Your task to perform on an android device: Share my train schedule from "Toronto to Rice Lake" with my friend Natalie Larson on the Gmail app with the ID "natalie.larson1998@gmail.com.
Image 0: 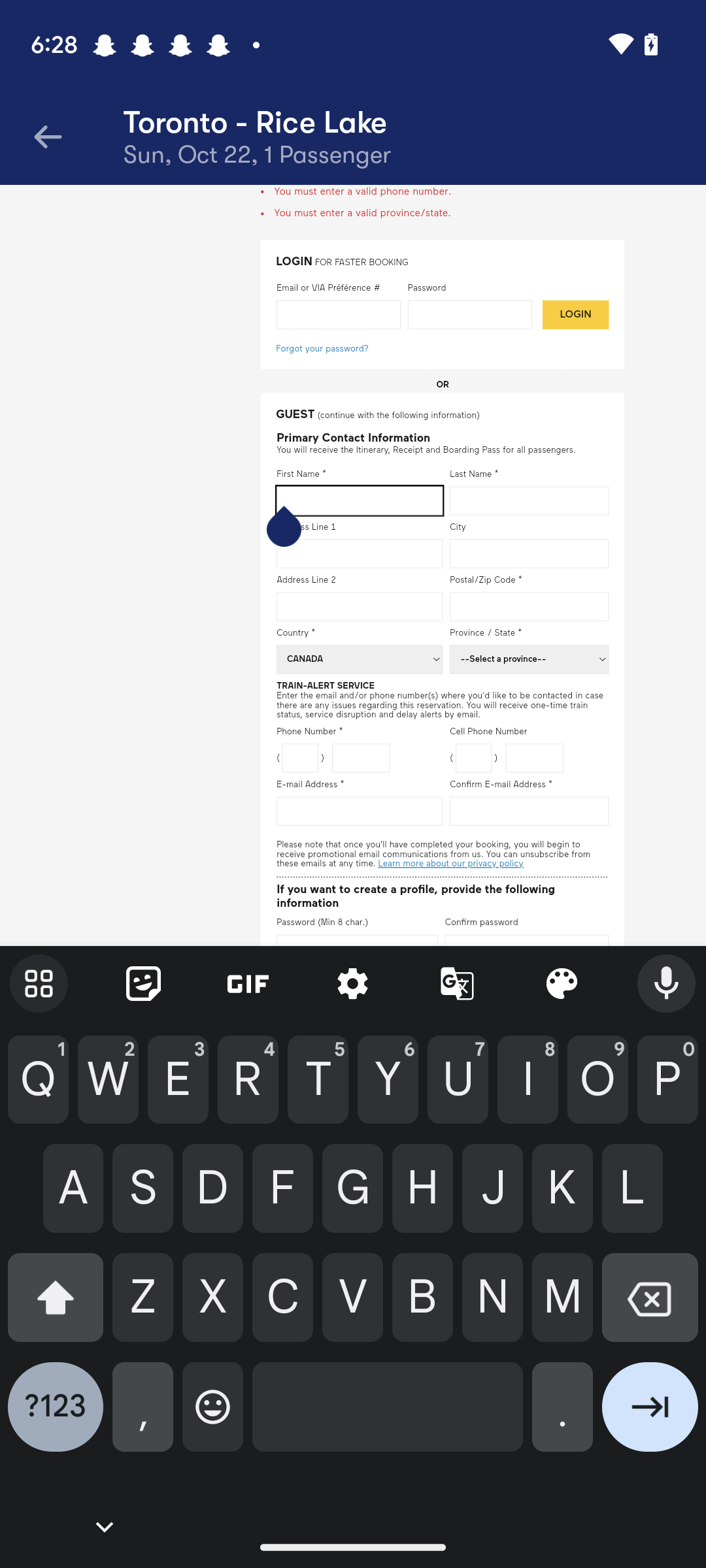
Go back to the previous page.
Step 0: press back button
Image 1: 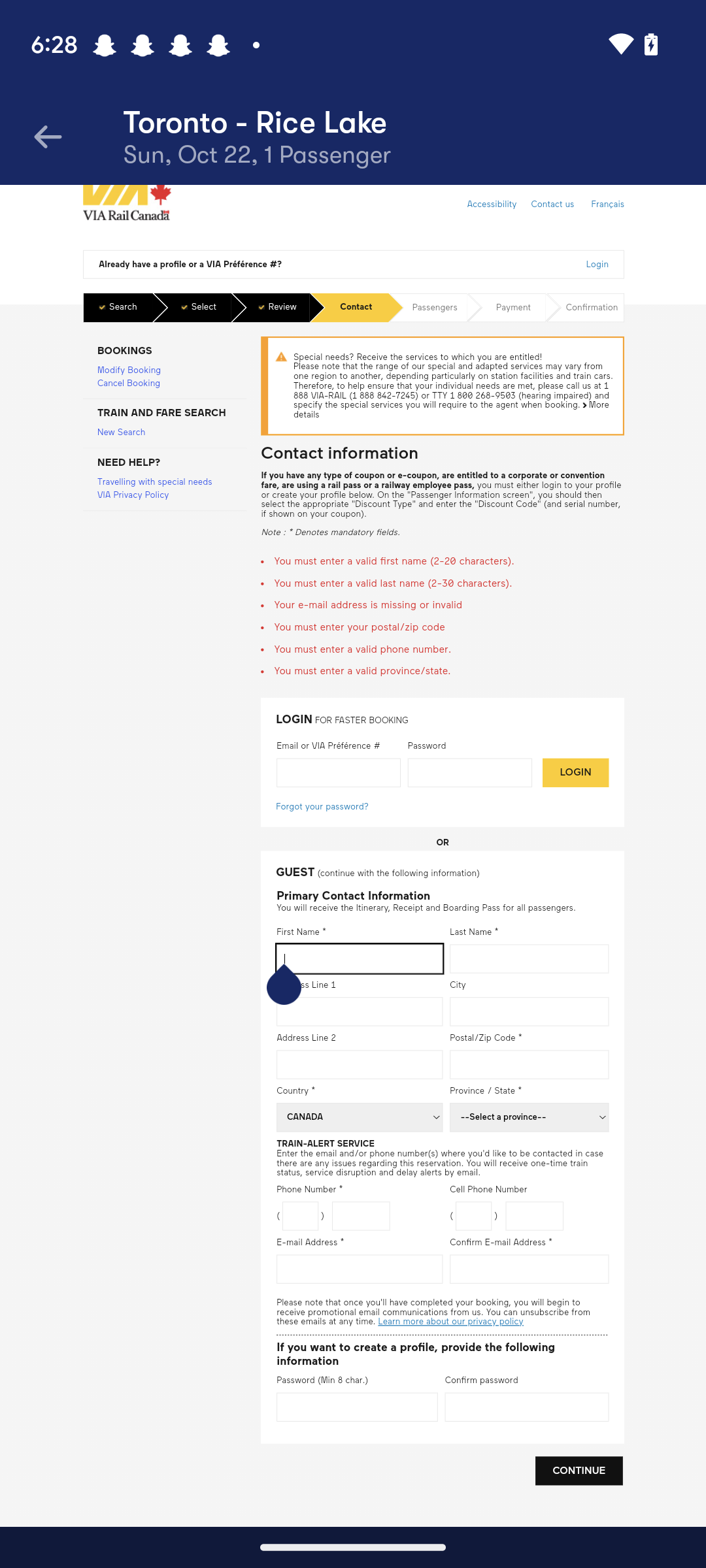
Go back to the previous page.
Step 1: press back button
Image 2: 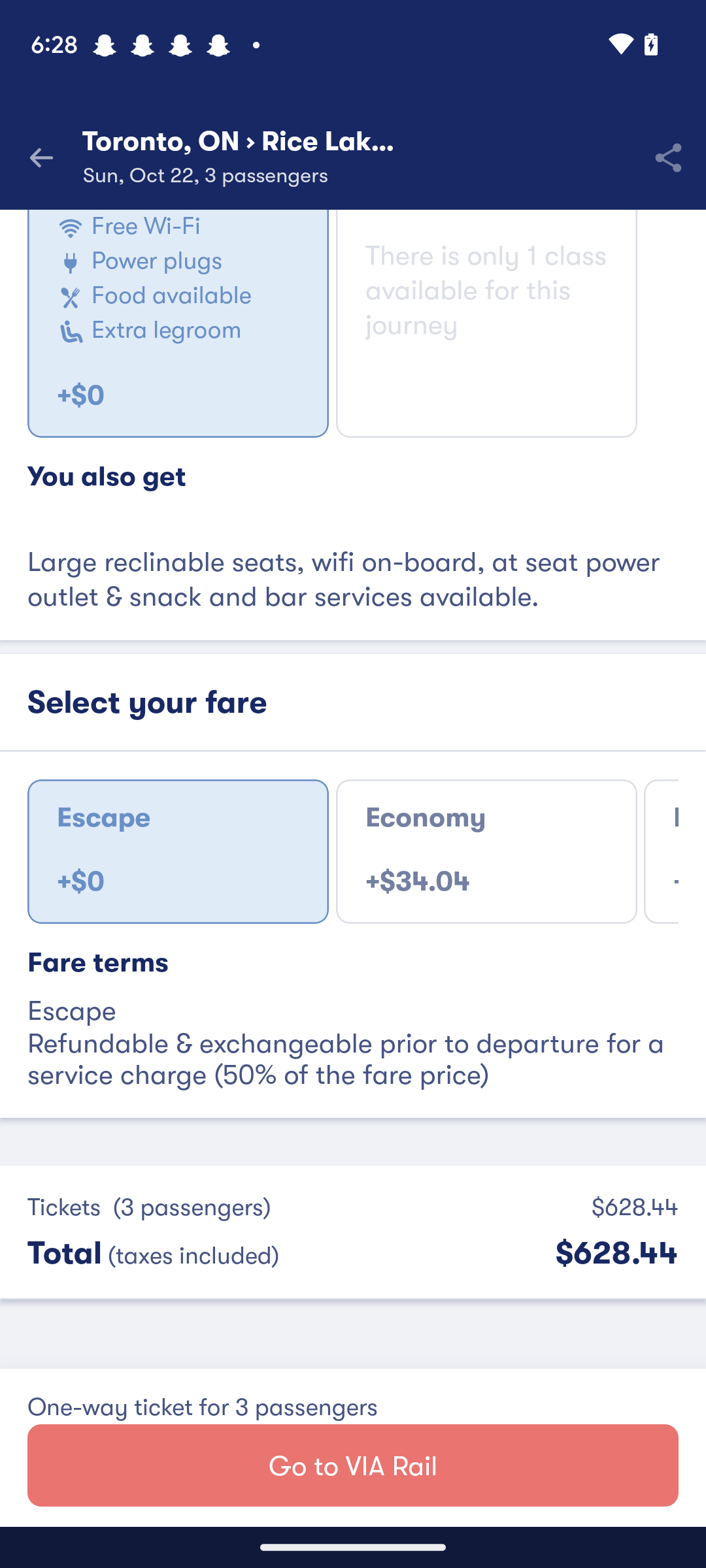
Click on the share icon at the top right corner of the screen.
Step 2: click (667, 157)
Image 3: 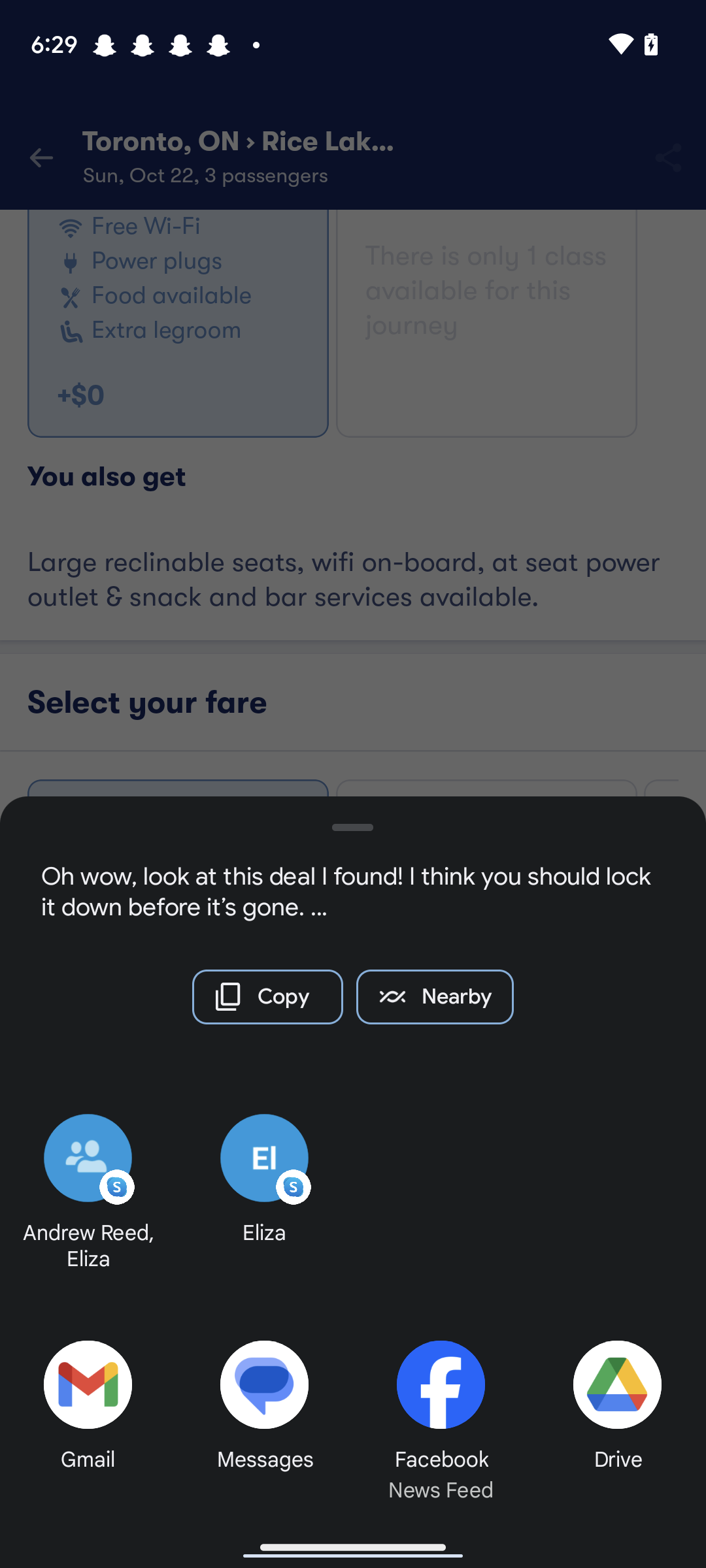
Click on the Gmail tab.
Step 3: click (88, 1411)
Image 4: 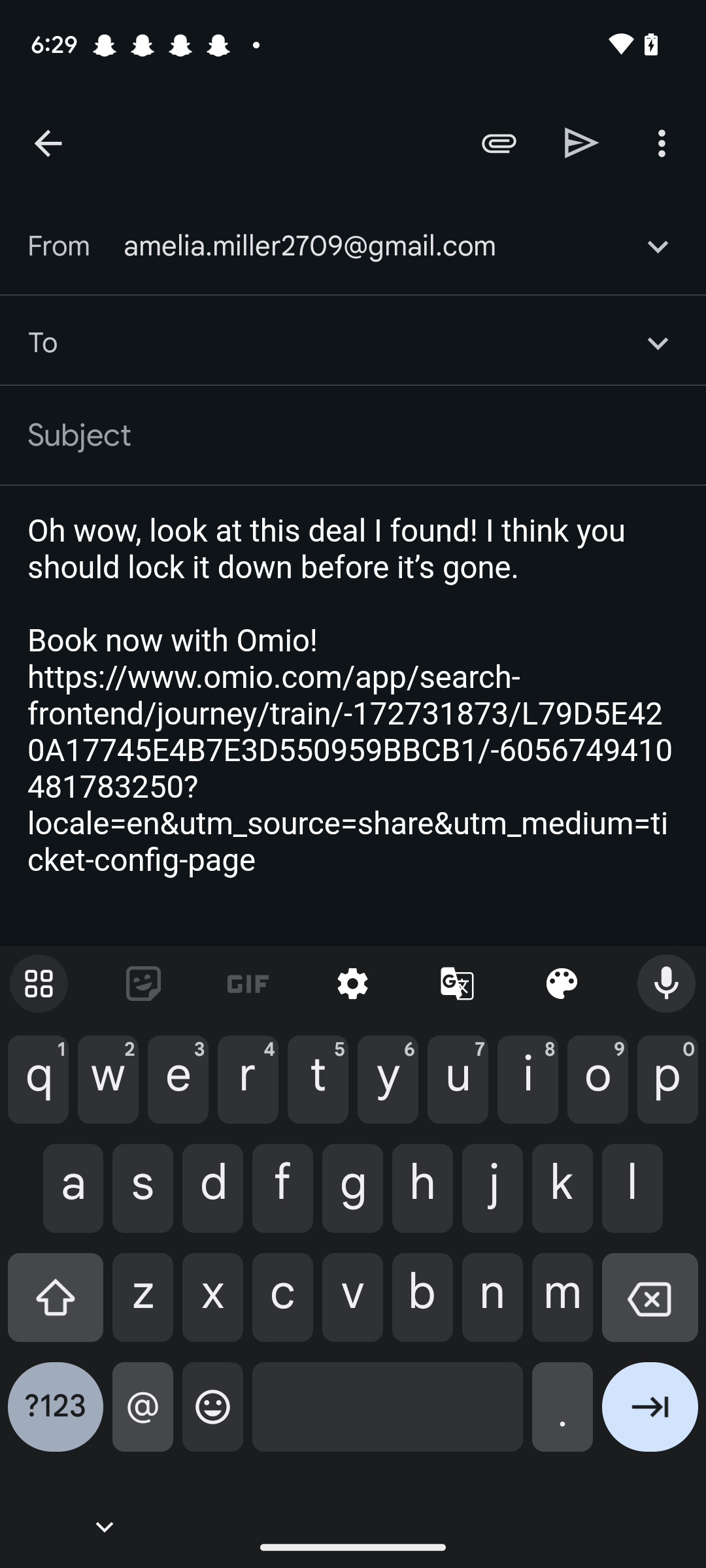
Type id-"natalie.larson1998@gmail.com" in the second input box.
Step 4: type "natalie.larson1998@gmail.com"
Image 5: 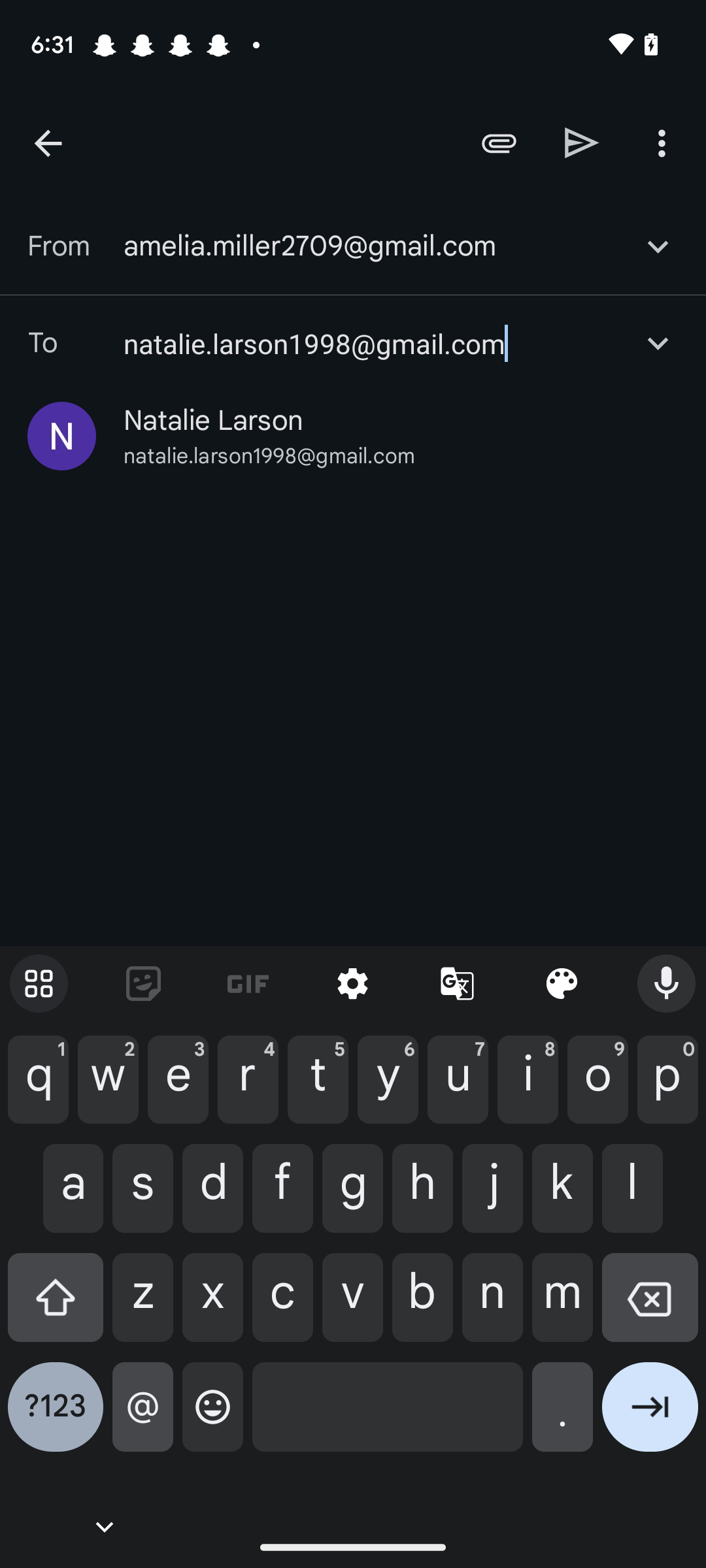
Click on the Share icon on the left side of the three dots in the top right corner of the screen.
Step 5: click (582, 142)